Your task to perform on an android device: I want to create a document with the text "My most favourite books are The Lord of the Rings by J.R.R. Tolkien,The Magic Mountain by Thomas Mann, etc." Polaris office app.
Image 0: 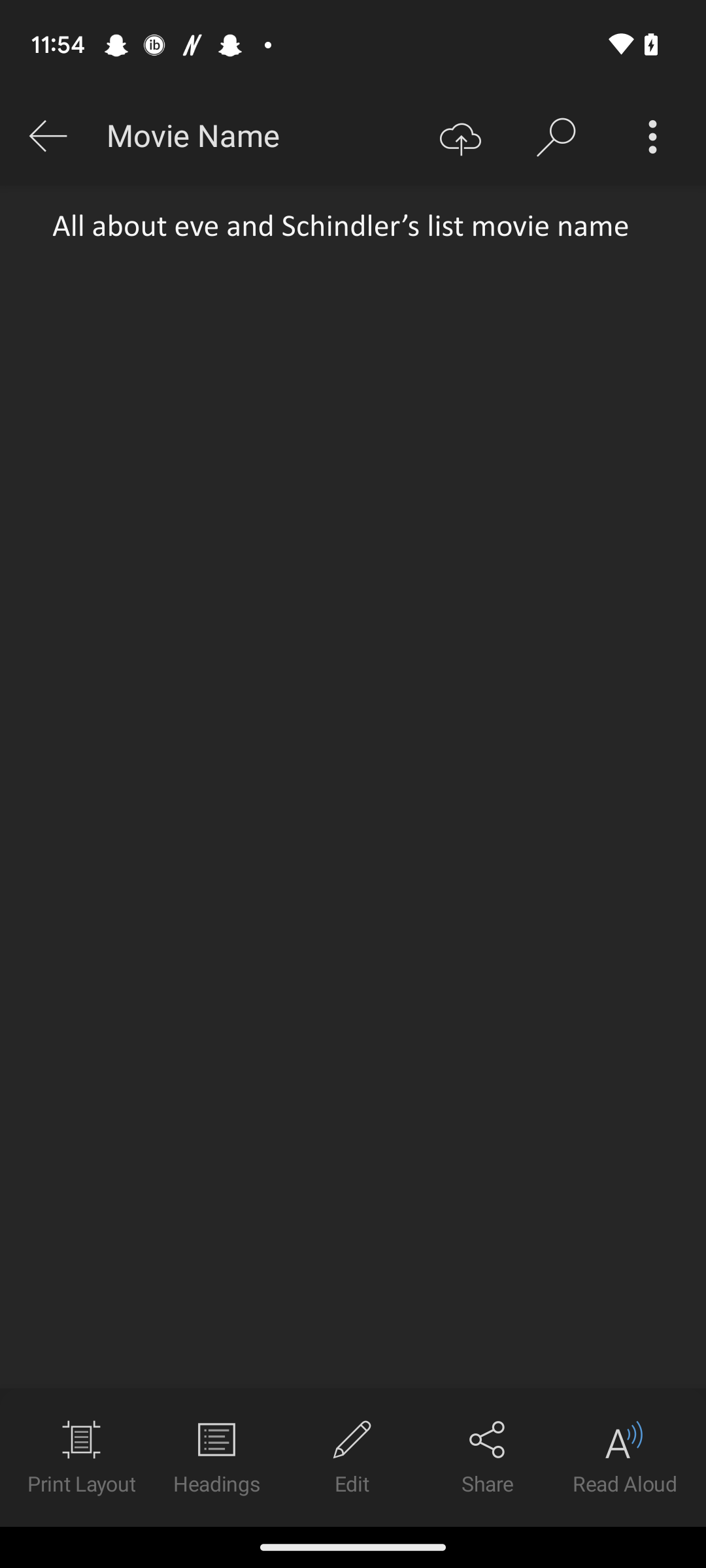
Open the Polaris office app
Step 0: open app "Polaris Office"
Image 1: 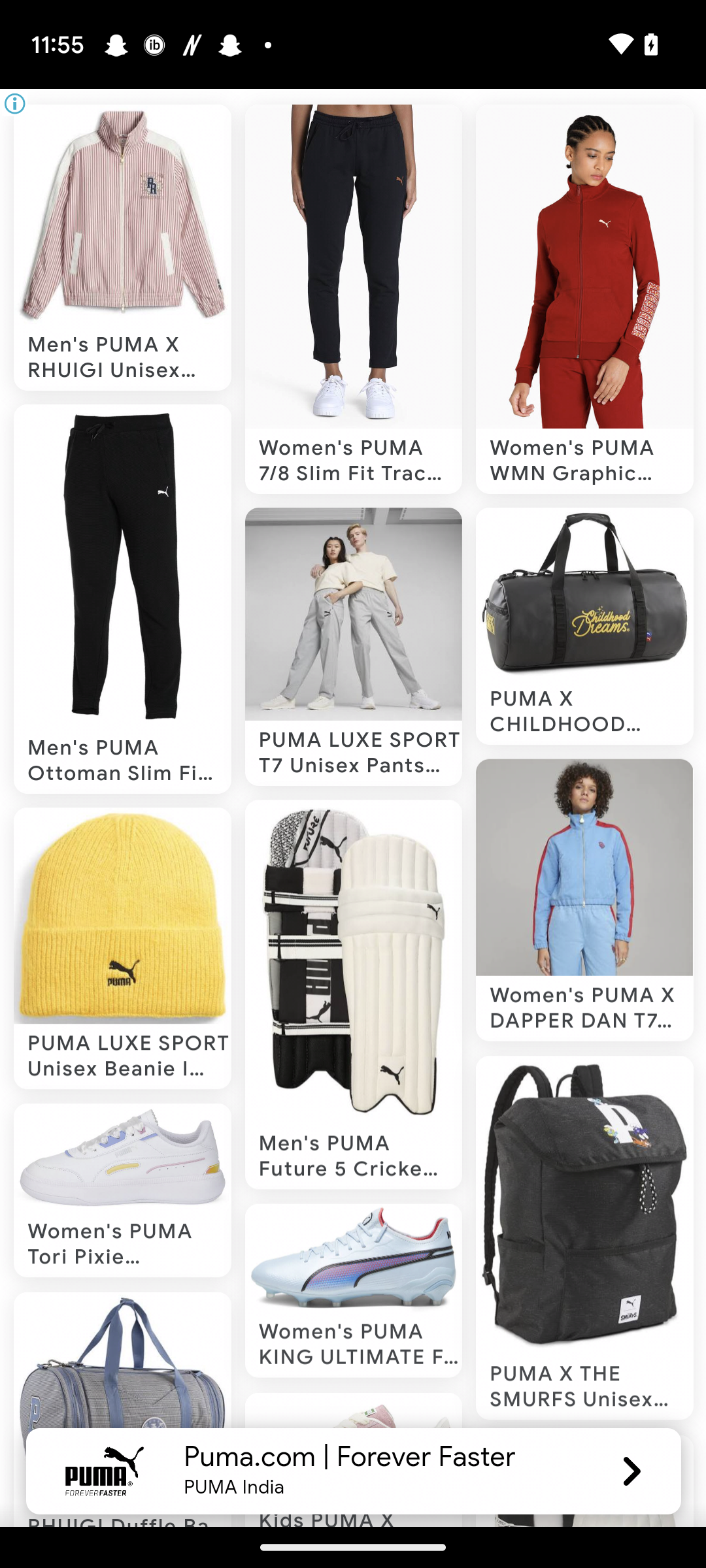
Open the Polaris office app
Step 1: wait
Image 2: 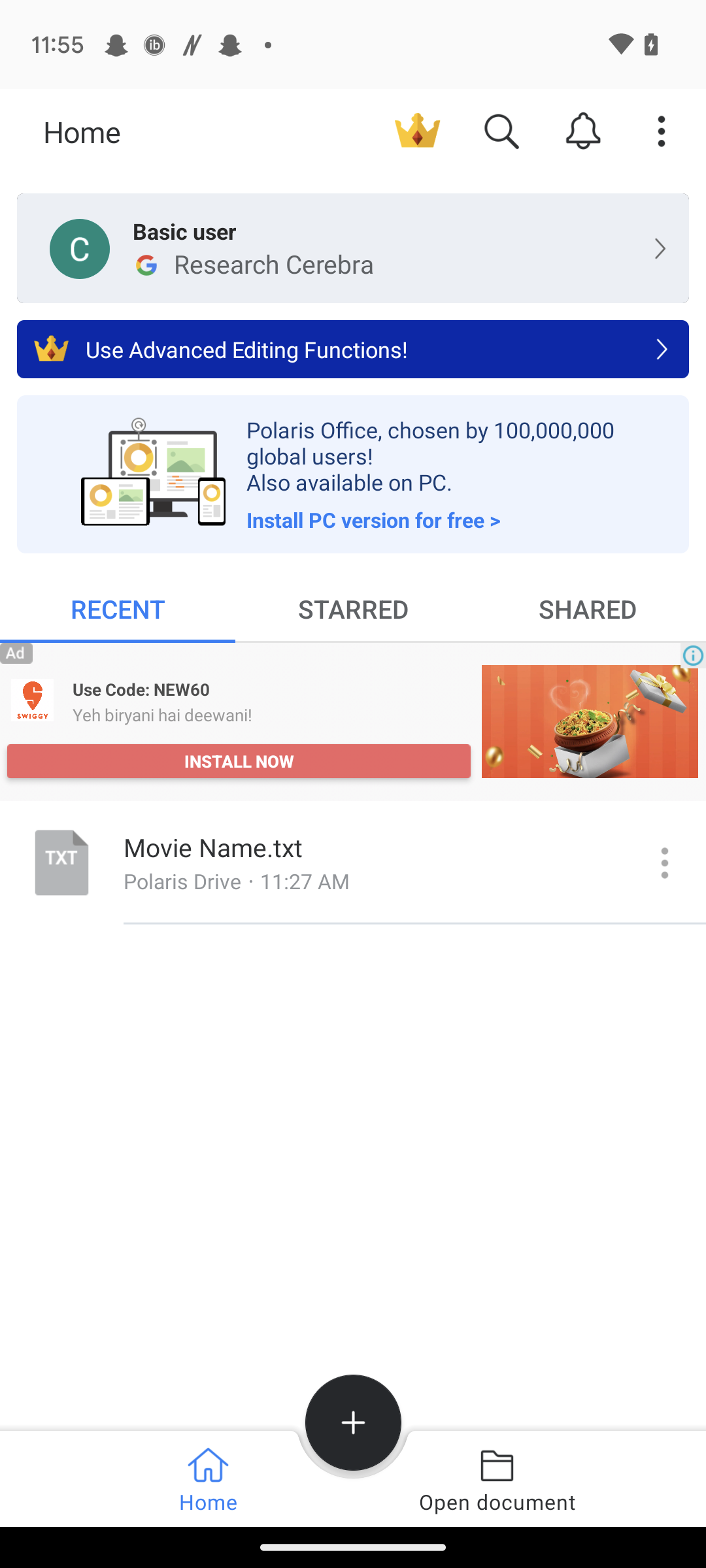
Click on the Create icon
Step 2: click (346, 1424)
Image 3: 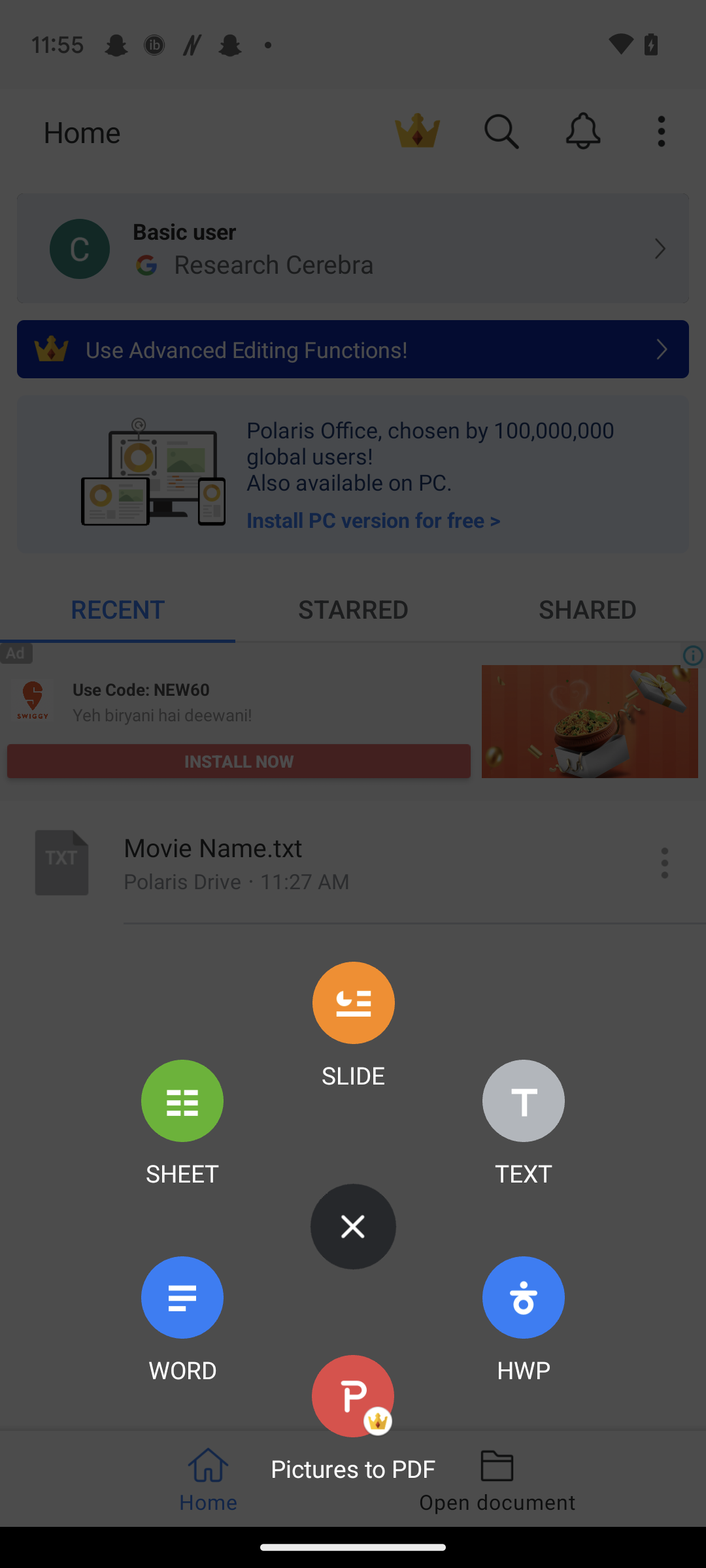
Click on the Text icon option 
Step 3: click (554, 1098)
Image 4: 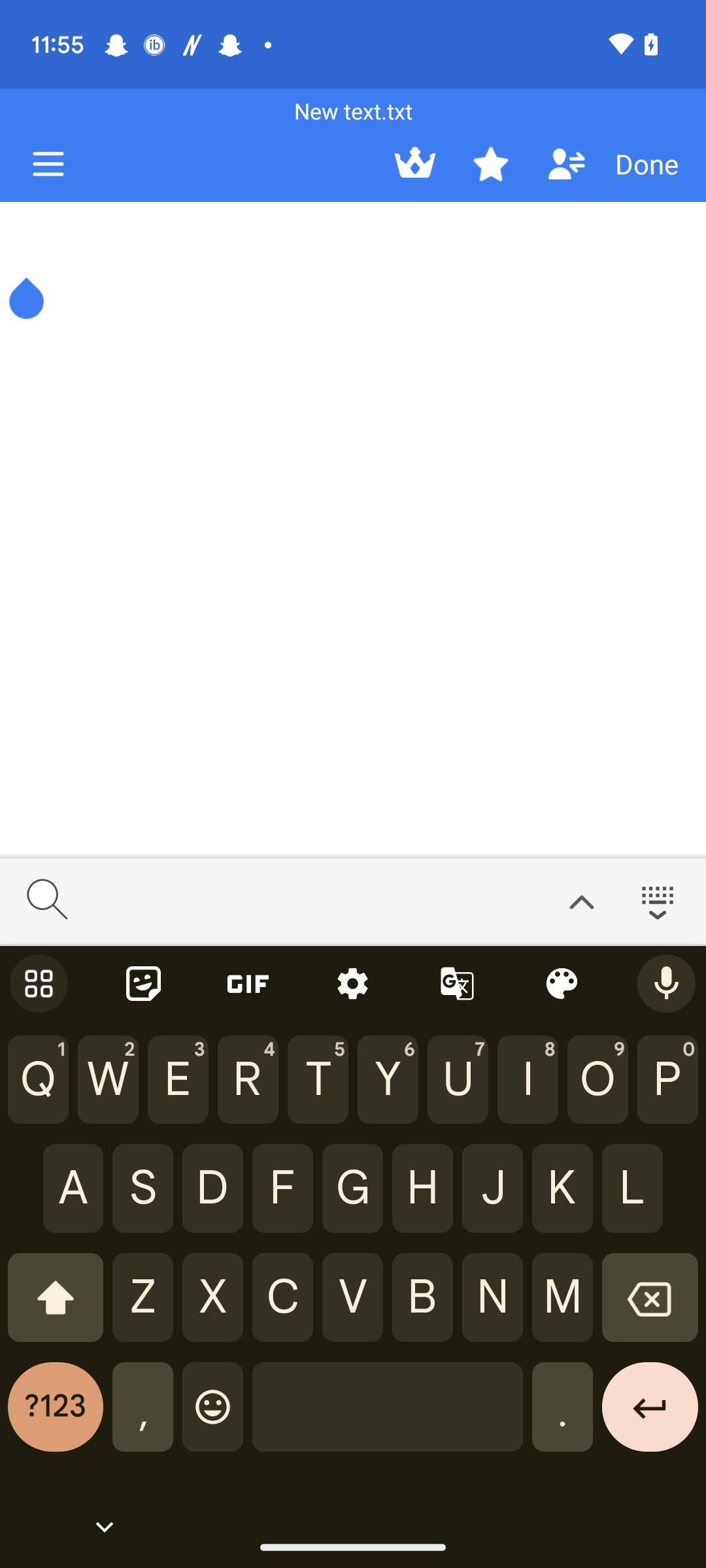
Type The Lord of the Rings by J.R.R. Tolkien,The Magic Mountain by Thomas Mann
Step 4: type "The Lord of the Rings by J.R.R. Tolkien,The Magic Mountain by Thomas Mann"
Image 5: 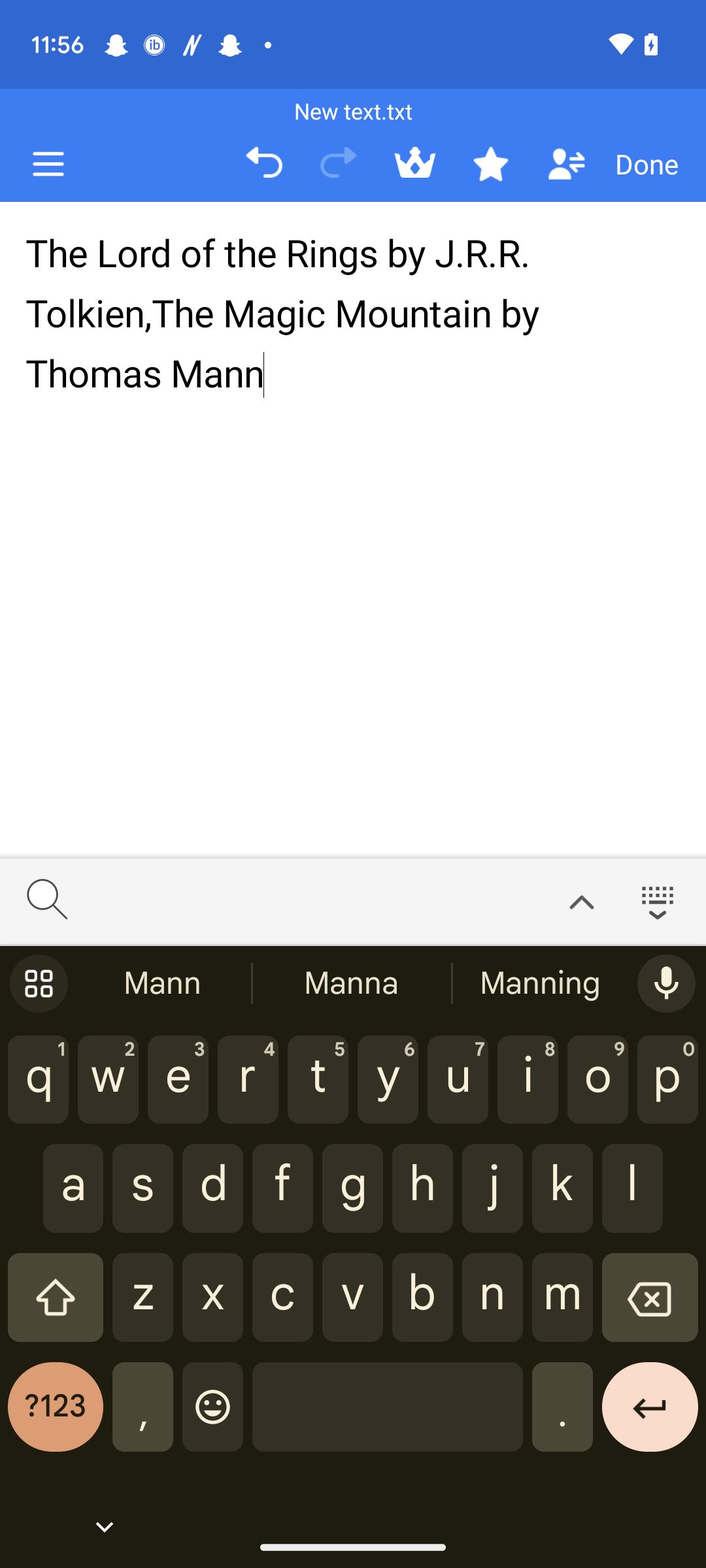
Click on the Done button 
Step 5: click (647, 164)